Your task to perform on an android device: Mother dairy Blueberry yogurt is a nutritious choice. For further details, use the Blinkit app.
Image 0: 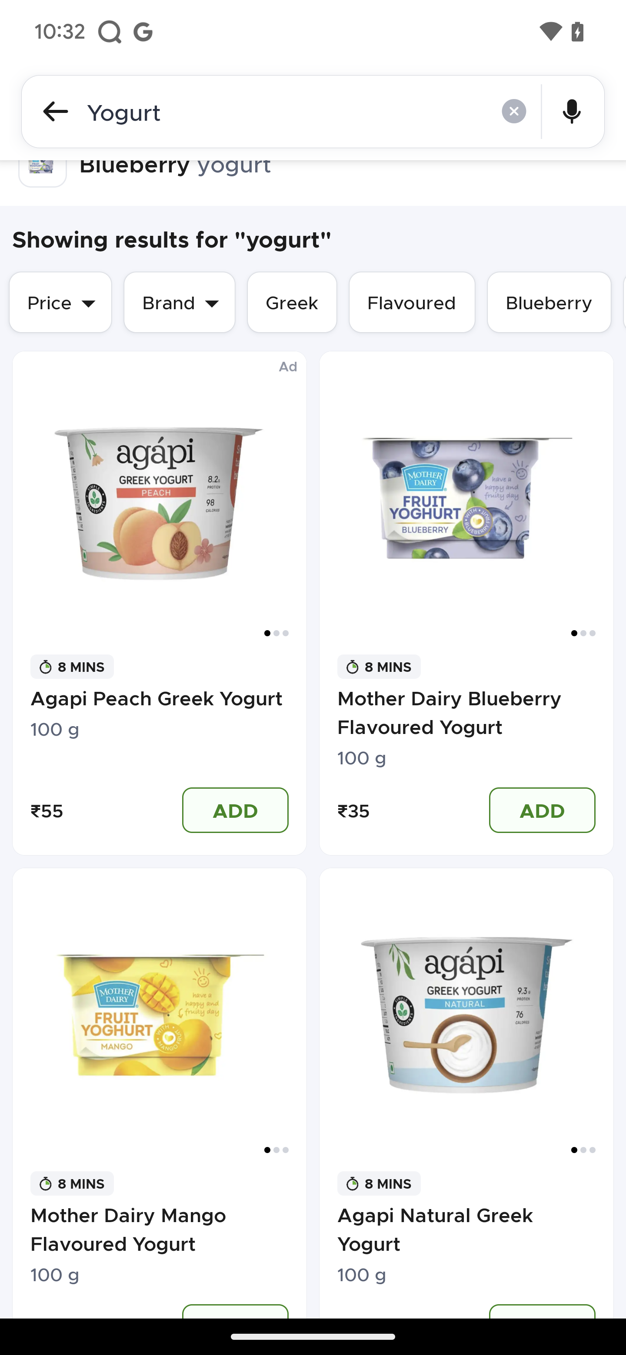
Click on the mother dairy blueberry yogurt
Step 0: click (312, 533)
Image 1: 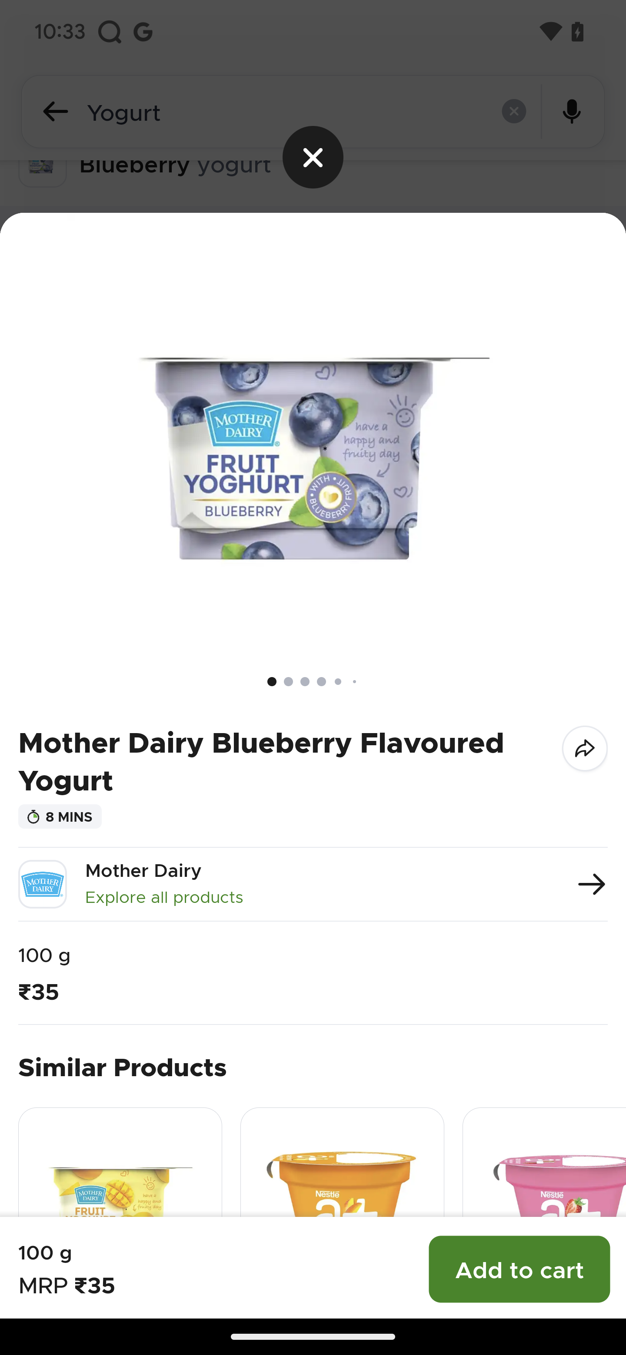
Swipe up on the screen
Step 1: scroll down
Image 2: 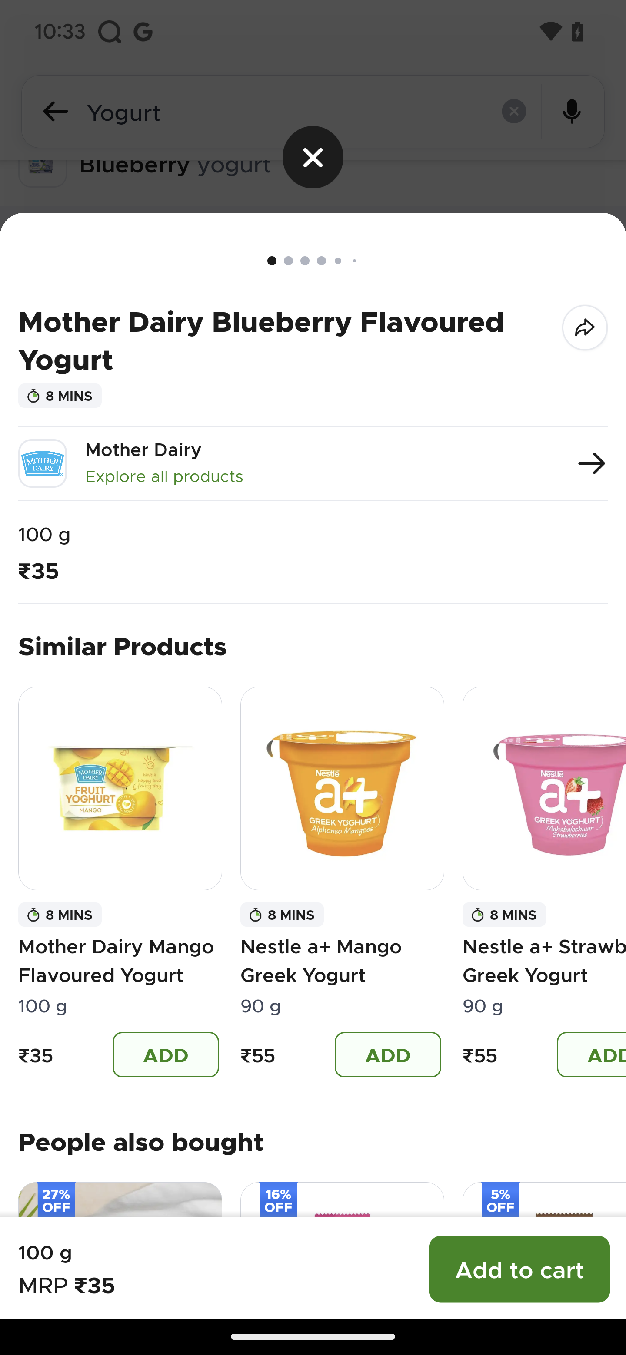
Swipe up on the screen
Step 2: scroll down
Image 3: 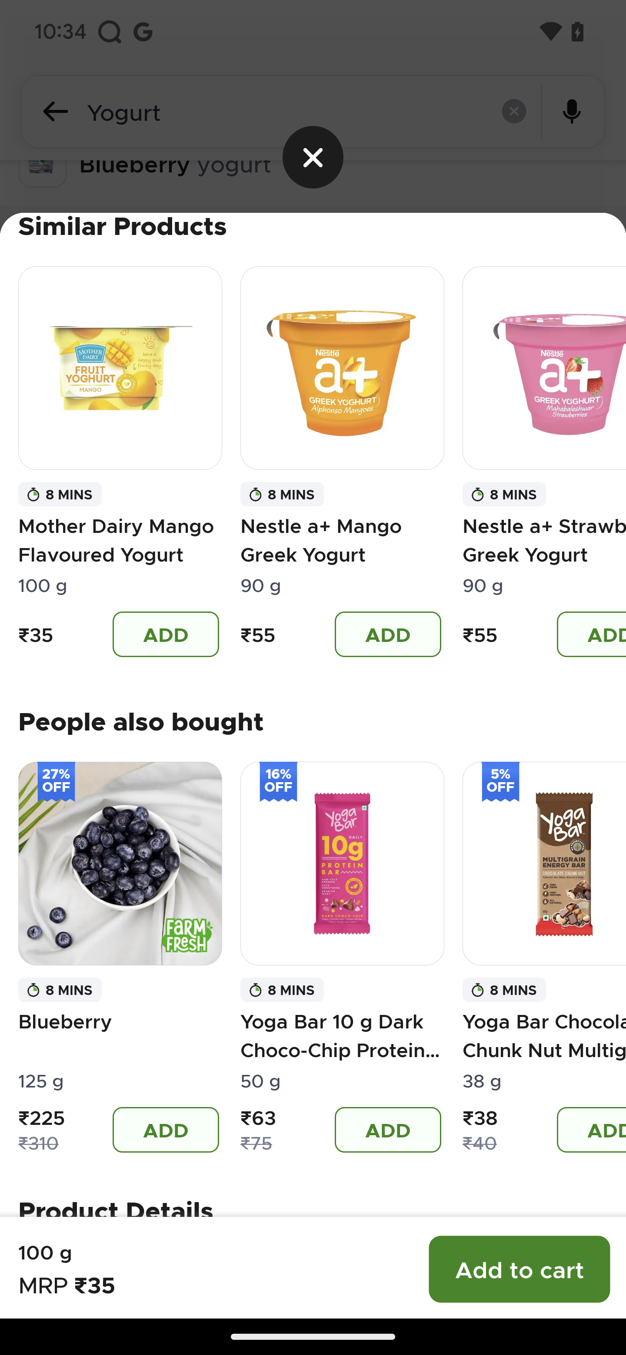
Swipe up on the screen
Step 3: scroll down